Your task to perform on an android device: Go to Kindle app & change the theme style to Standard
Image 0: 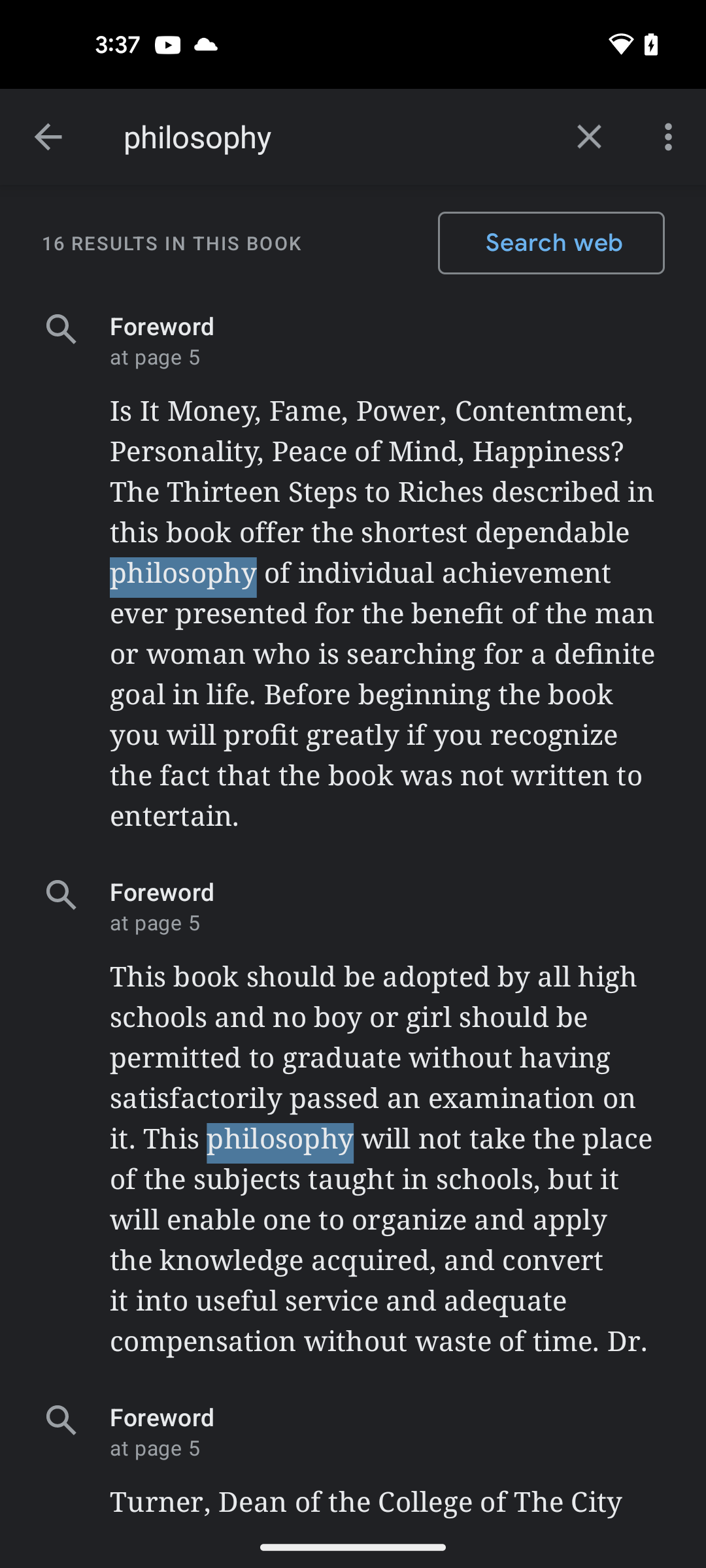
open the kindle app
Step 0: open app "Kindle"
Image 1: 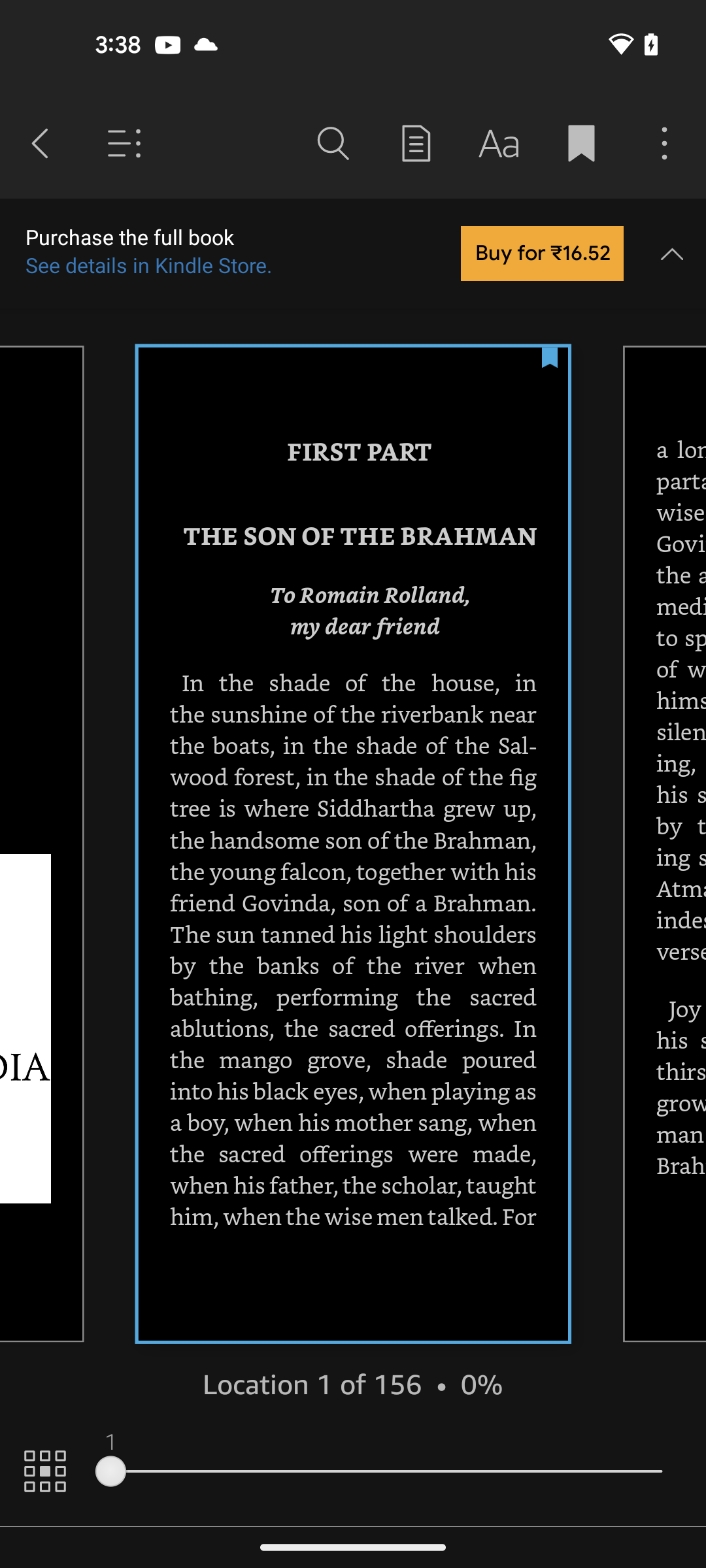
click on the font icon at the top of the screen
Step 1: click (498, 144)
Image 2: 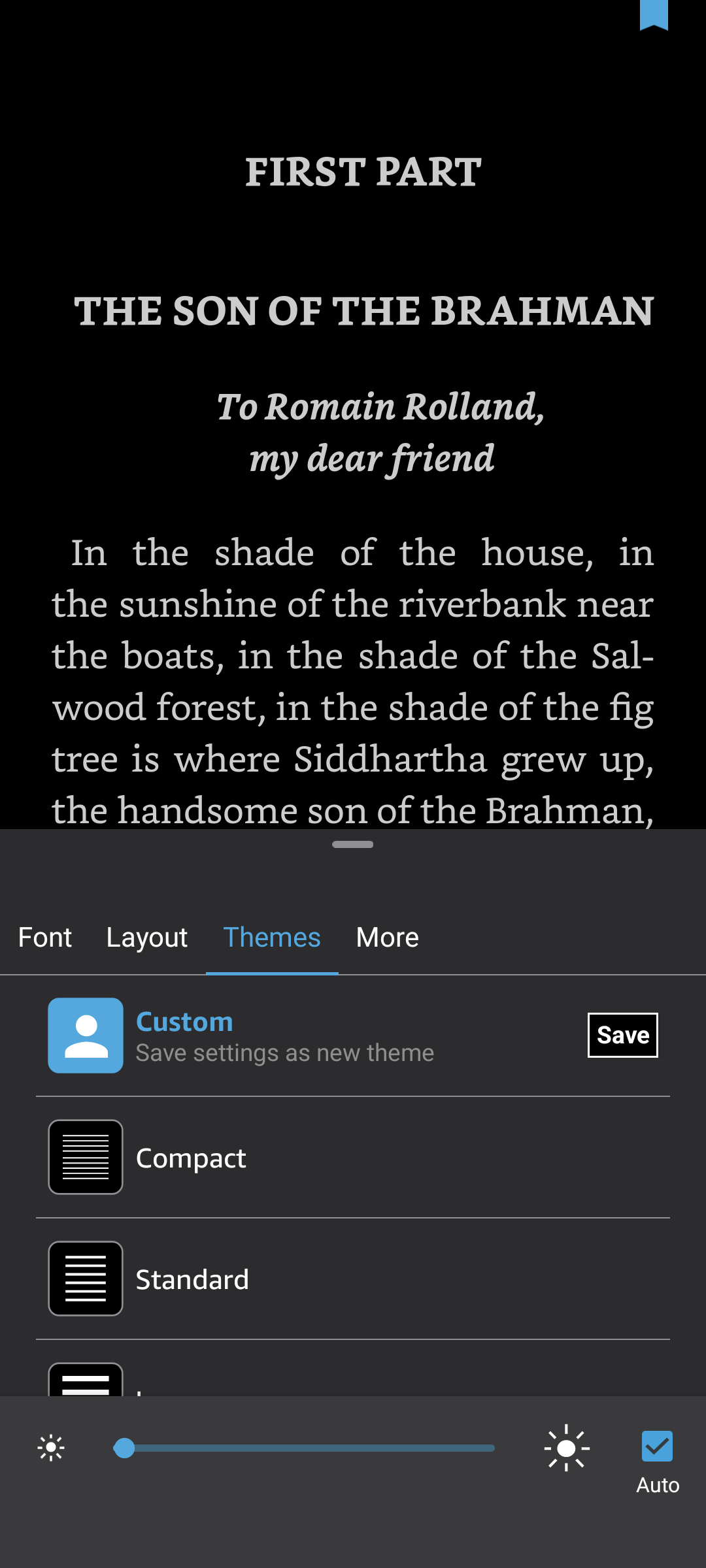
select the Standard option under Themes section
Step 2: click (403, 1278)